Your task to perform on an android device: I want to buy the Amazon Echo dot 5th gen(Black) for my home search for the same on the Tata CLiQ app.
Image 0: 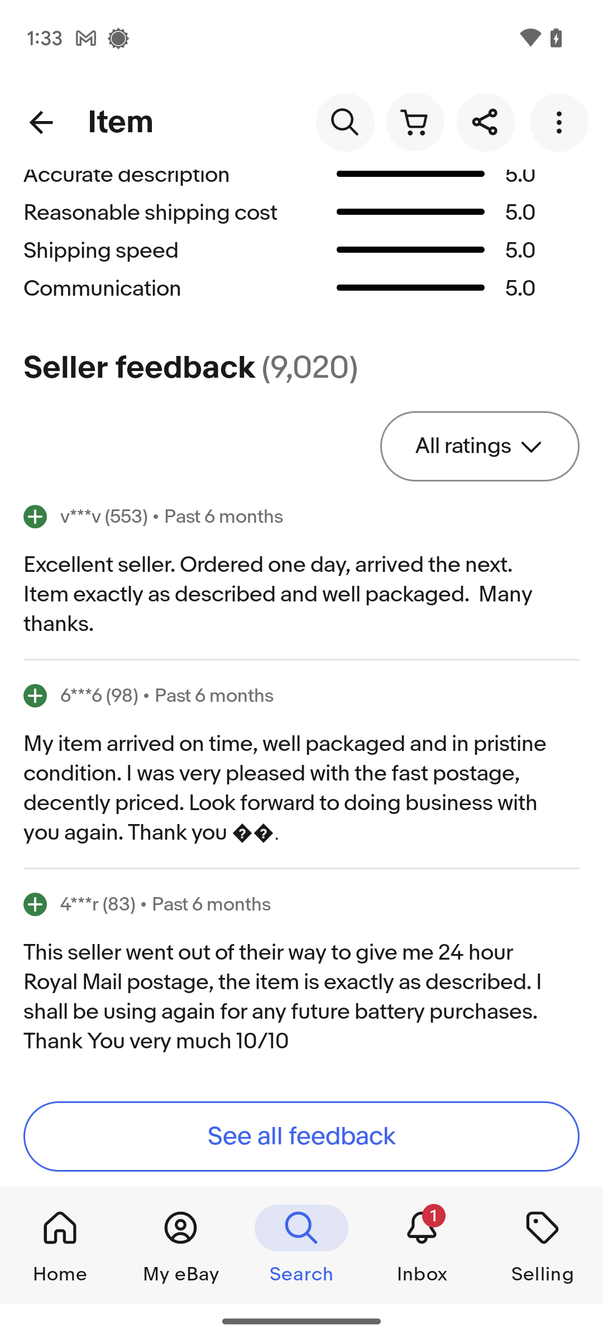
Open the Tata CLiQ app.
Step 0: open app "Tata CLiQ"
Image 1: 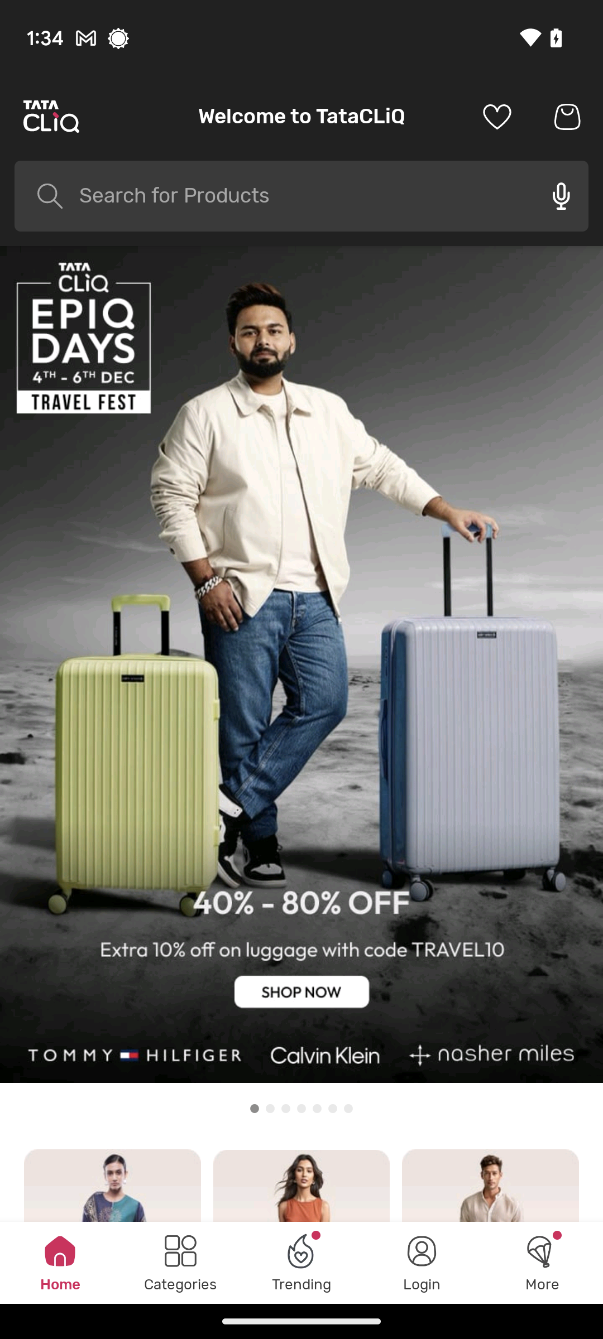
Click on the search  bar at the top of the screen.
Step 1: click (301, 195)
Image 2: 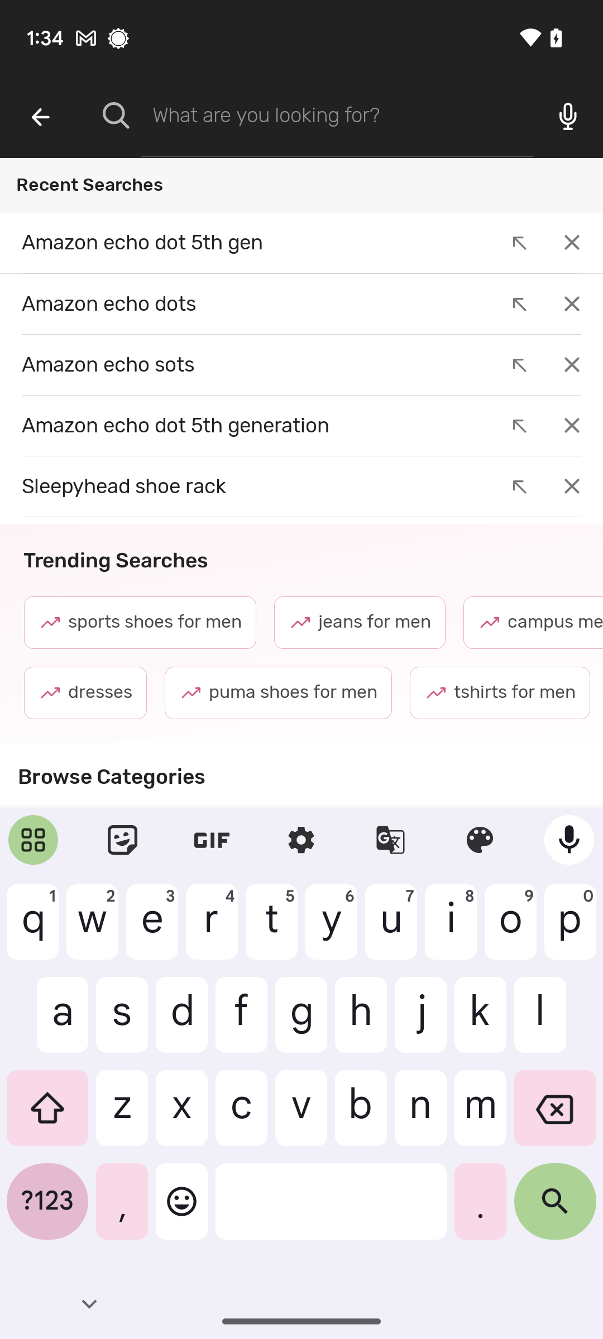
Type in Amazon Echo dot 5th gen.
Step 2: type "Amazon Echo dot 5th gen"
Image 3: 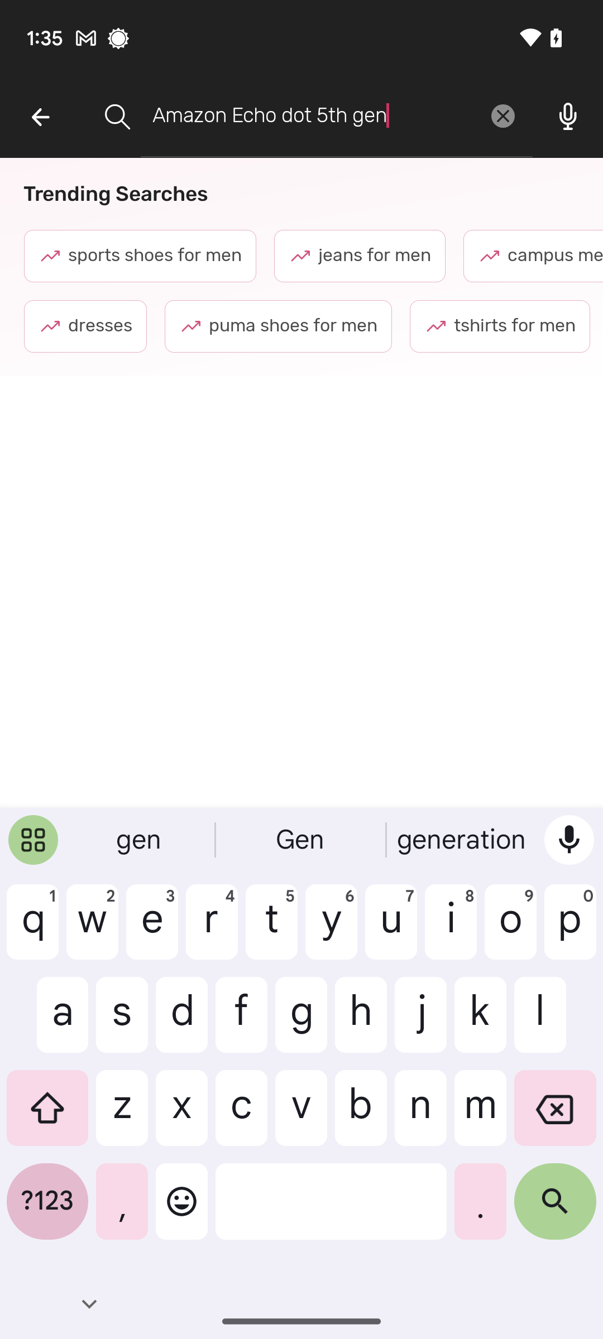
Click on the search button at the bottom-right of the keyboard.
Step 3: click (555, 1210)